Your task to perform on an android device: I want to add week numbers to my calendar, so go to the calendar's settings and turn on the week number setting for me.
Image 0: 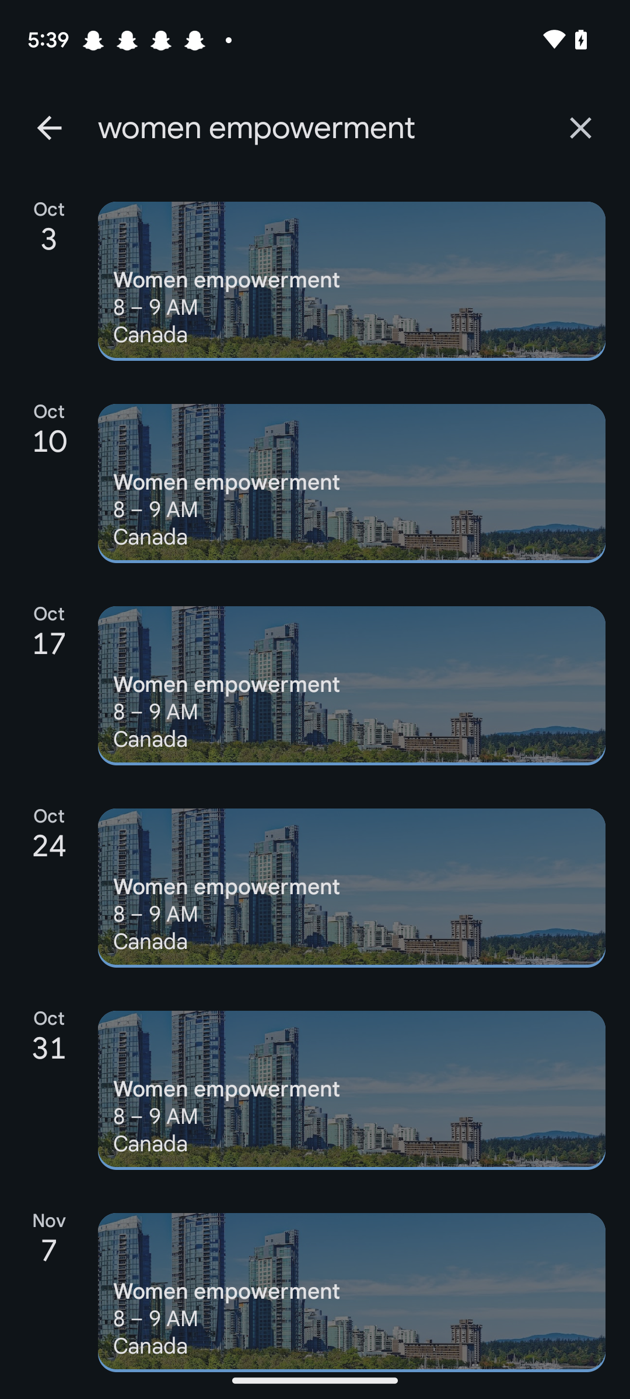
Go Back to the previous page.
Step 0: press back button
Image 1: 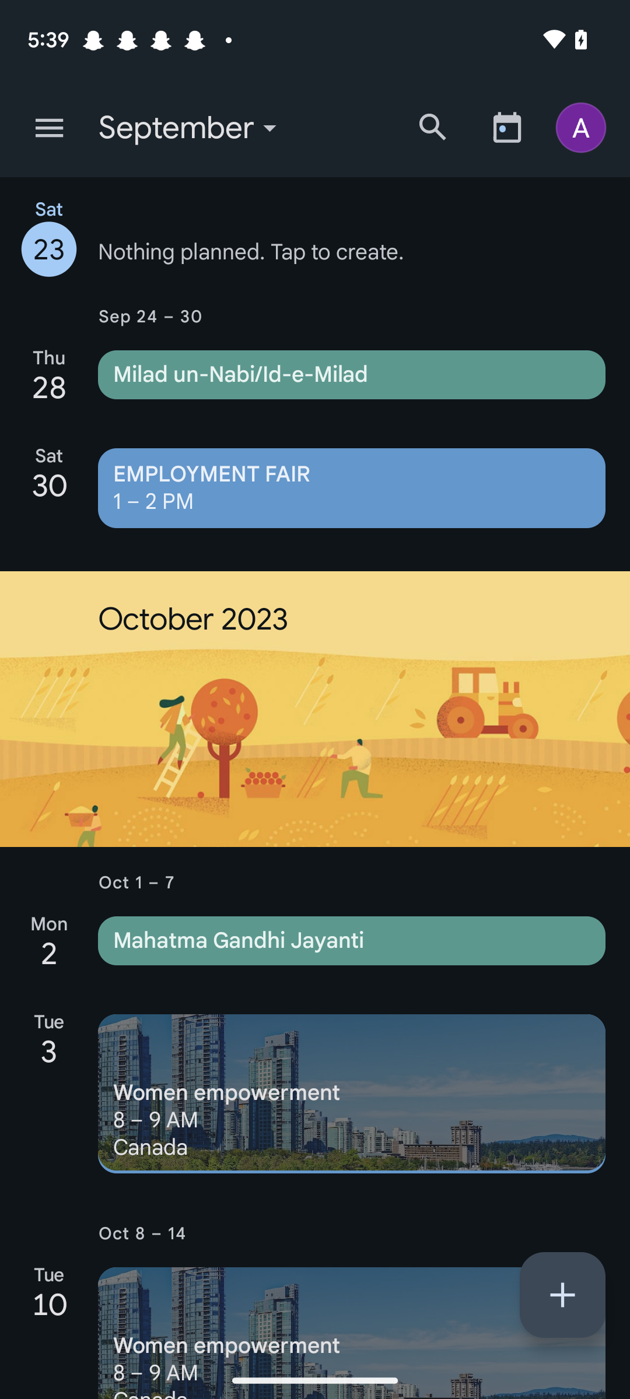
click on the three lines at the top left corner.
Step 1: click (49, 128)
Image 2: 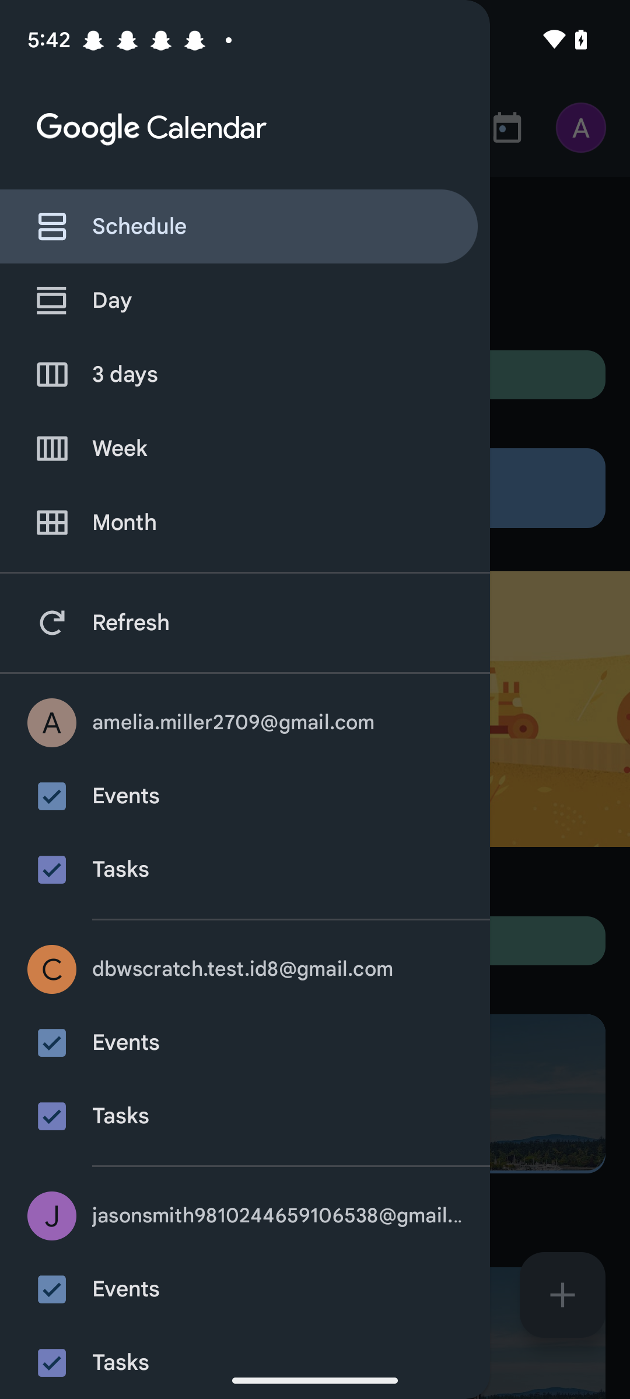
Scroll up the list.
Step 2: scroll down
Image 3: 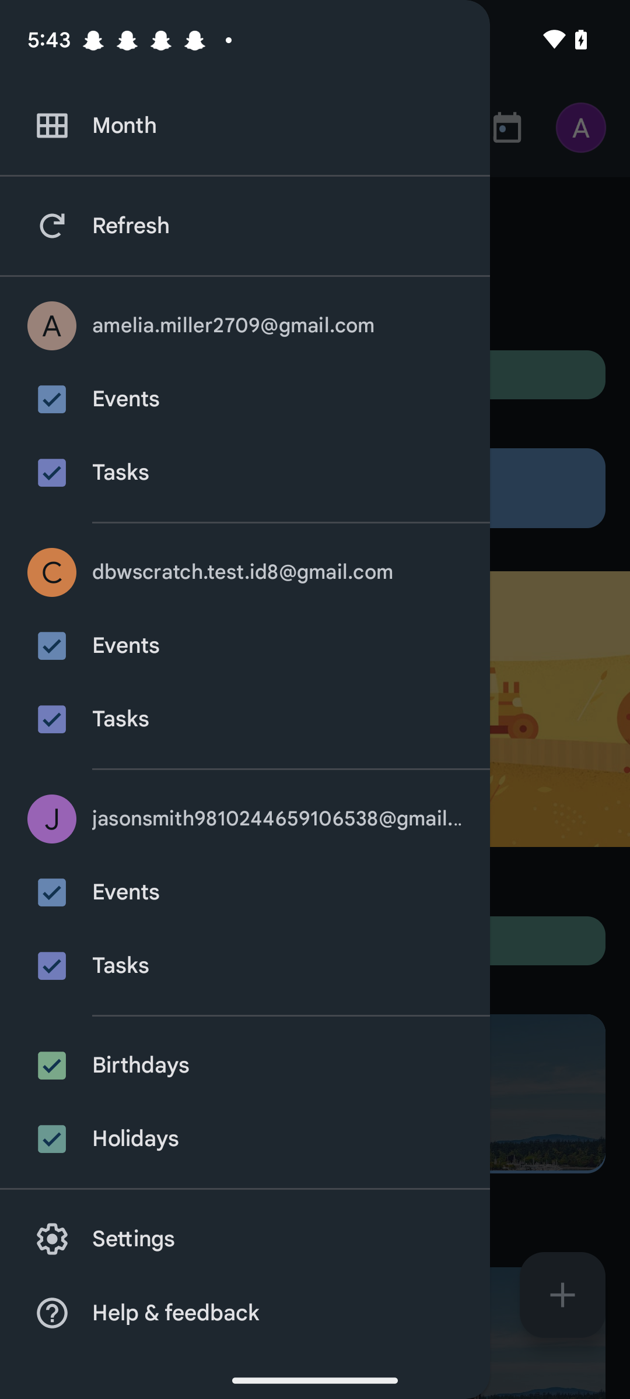
Click on the settings option, which is the second-last option in the given list.
Step 3: click (364, 1232)
Image 4: 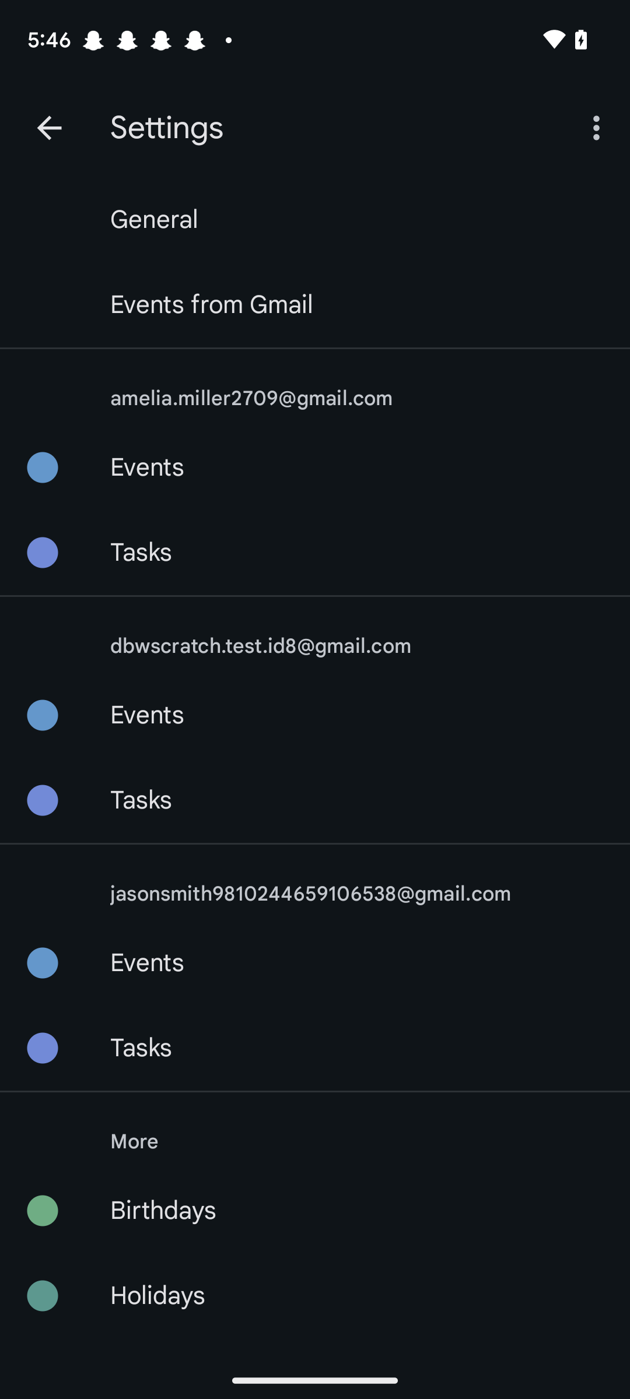
Click on the General tab at the top.
Step 4: click (358, 219)
Image 5: 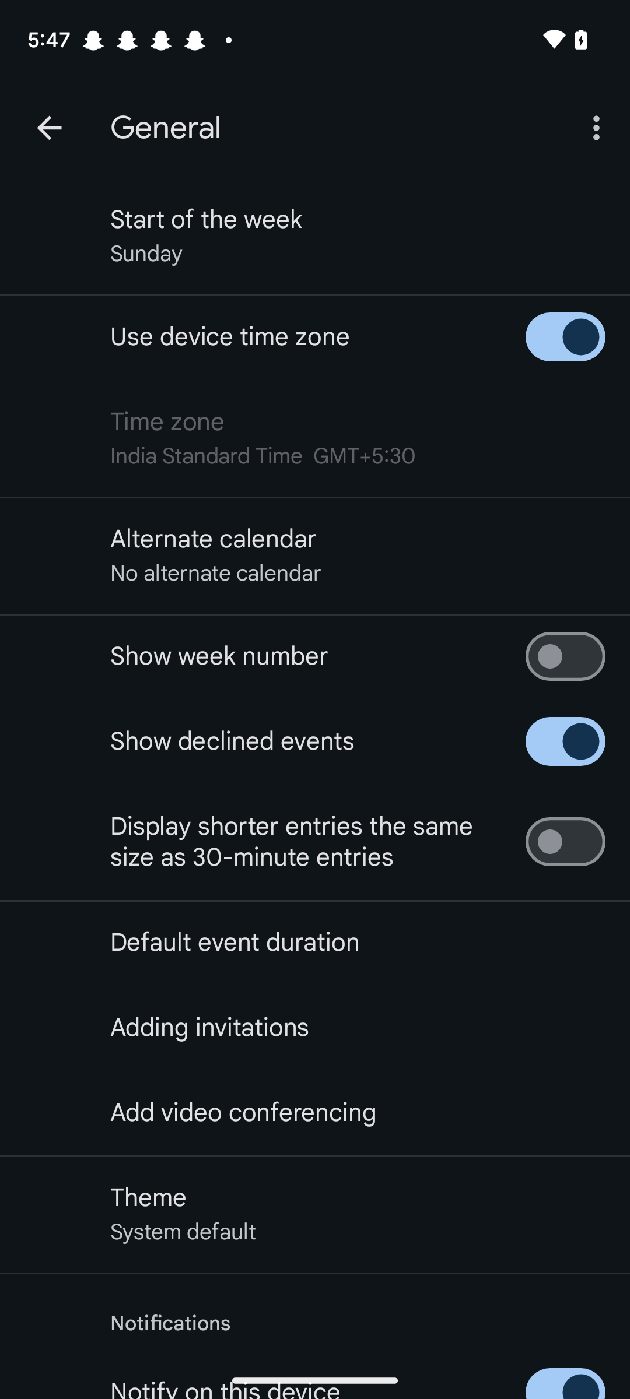
Click on the toggle button in front of the Show Week Number tab.
Step 5: click (565, 656)